Your task to perform on an android device: Make a video call to my friend Amelia Miller using the Messenger app.
Image 0: 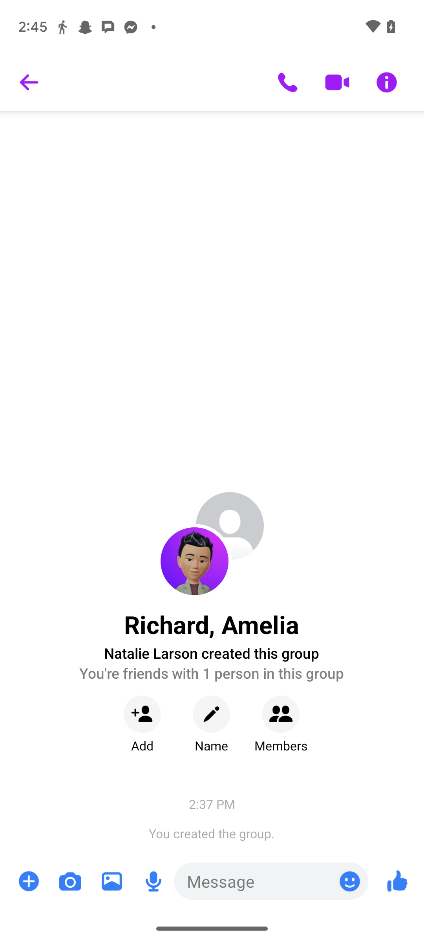
Go back to the home screen of the app.
Step 0: press back button
Image 1: 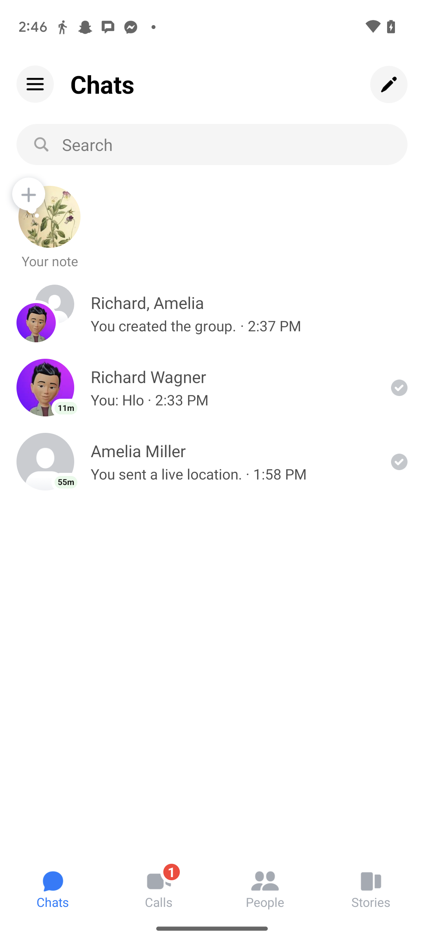
Click on the chat of Amelia Miller.
Step 1: click (232, 451)
Image 2: 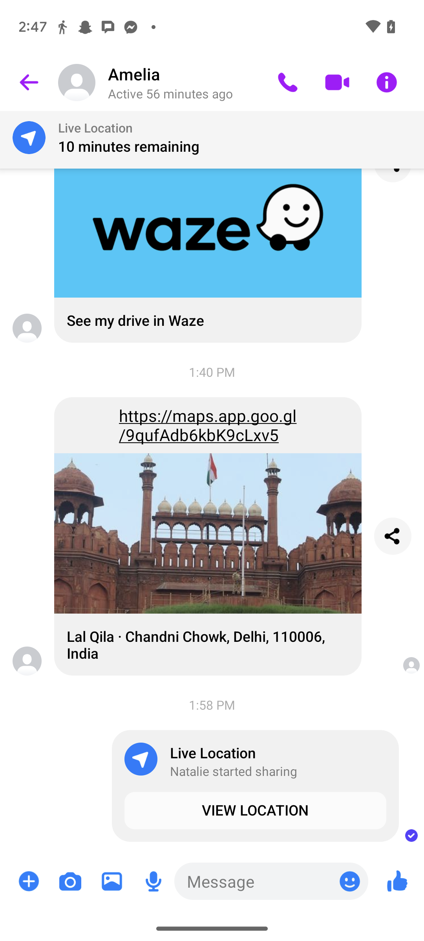
Click on the video call icon at the top-right of the screen.
Step 2: click (337, 82)
Image 3: 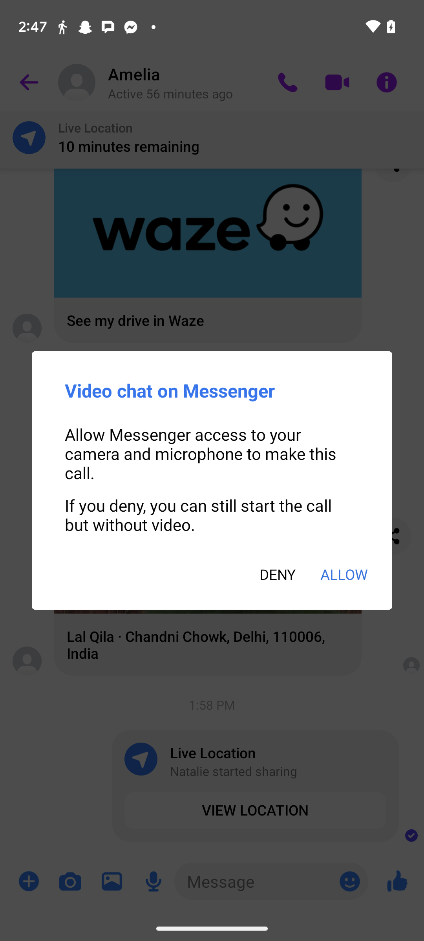
Click on ALLOW.
Step 3: click (344, 576)
Image 4: 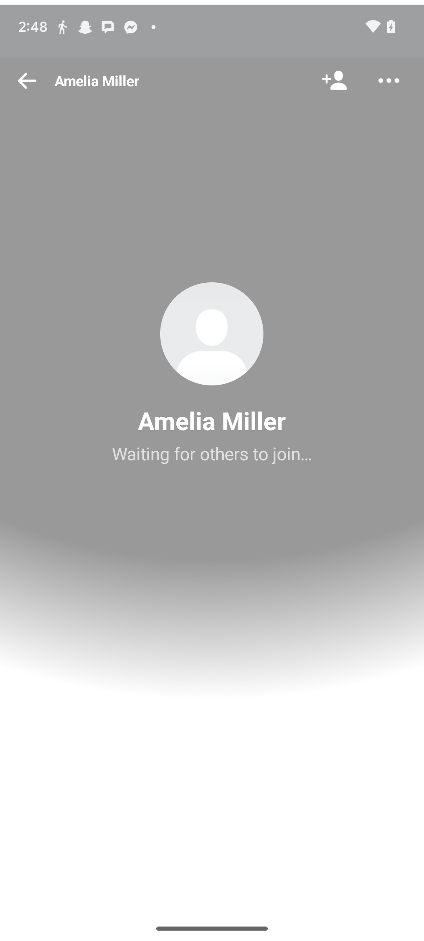
Click on ALLOW.
Step 4: wait
Image 5: 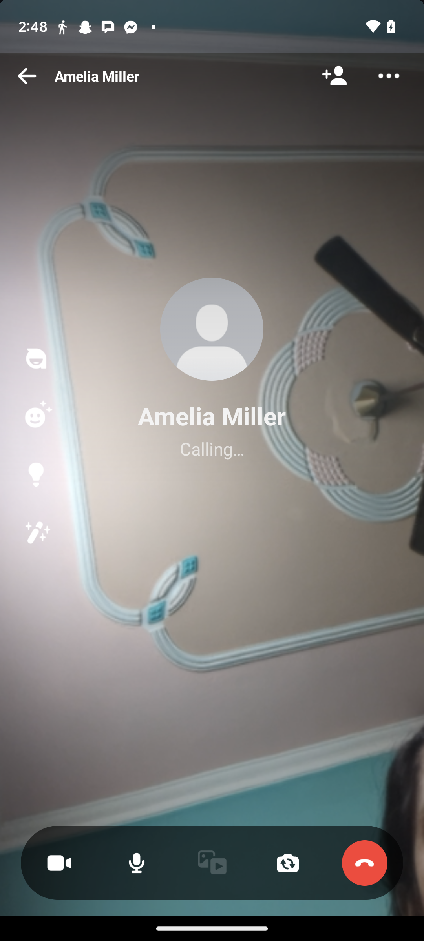
Click on ALLOW.
Step 5: wait